Your task to perform on an android device: I want to know the care tips for this plant because I don't know how to take care of it, so get the plant care tips for Traveler's-palm plant from the LeafSnap app.
Image 0: 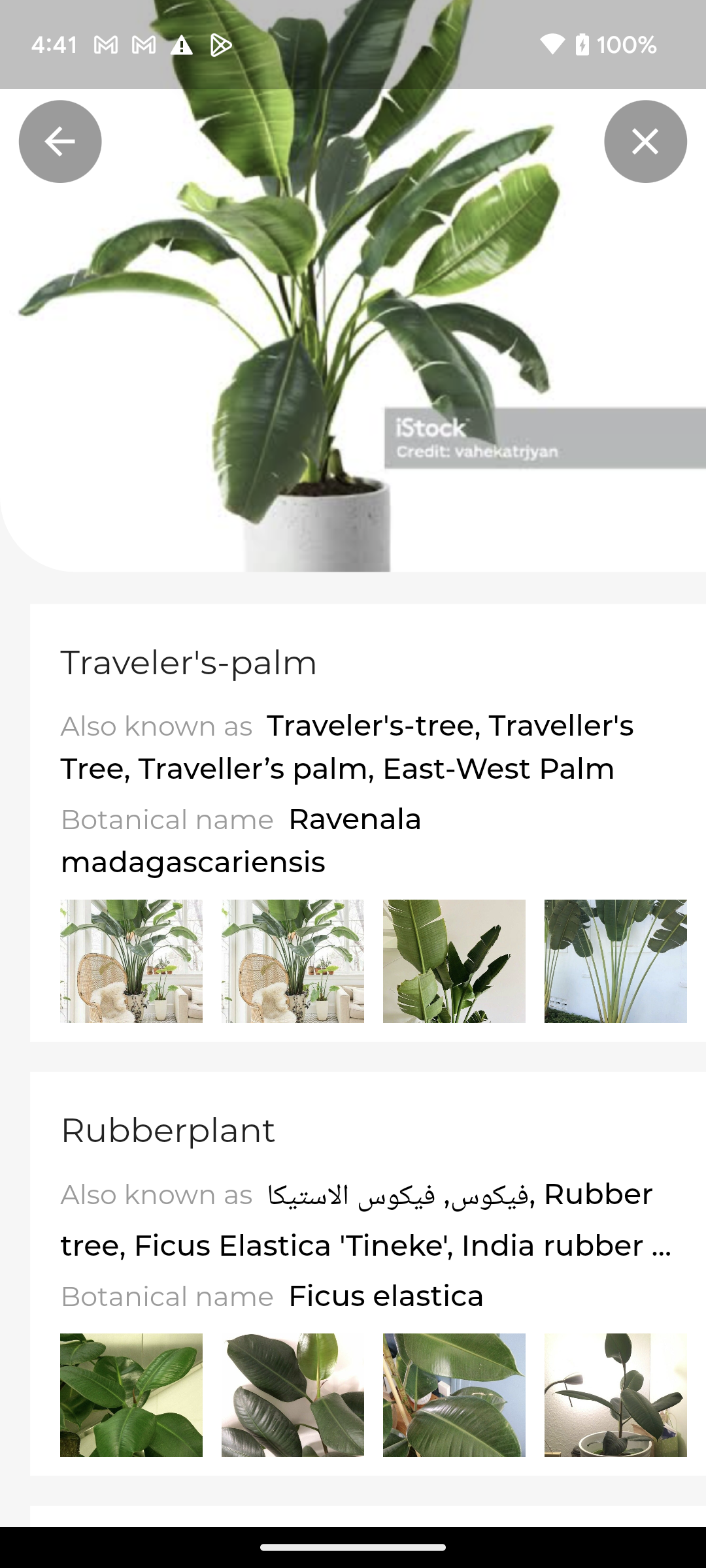
Click on the Traveler's-palm plant to view the care option of this plant.
Step 0: click (367, 823)
Image 1: 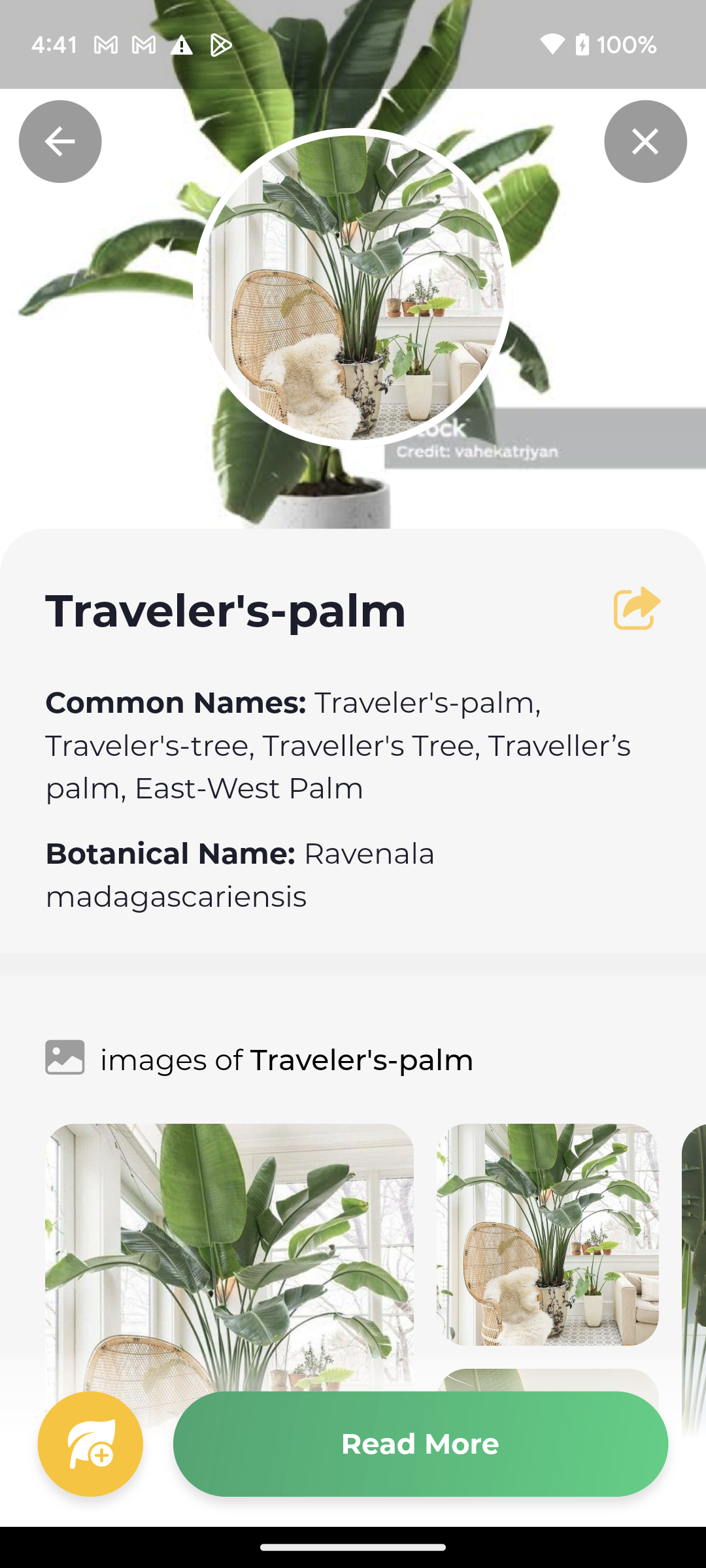
Click on the Read More button to view the care option of this plant.
Step 1: click (420, 1444)
Image 2: 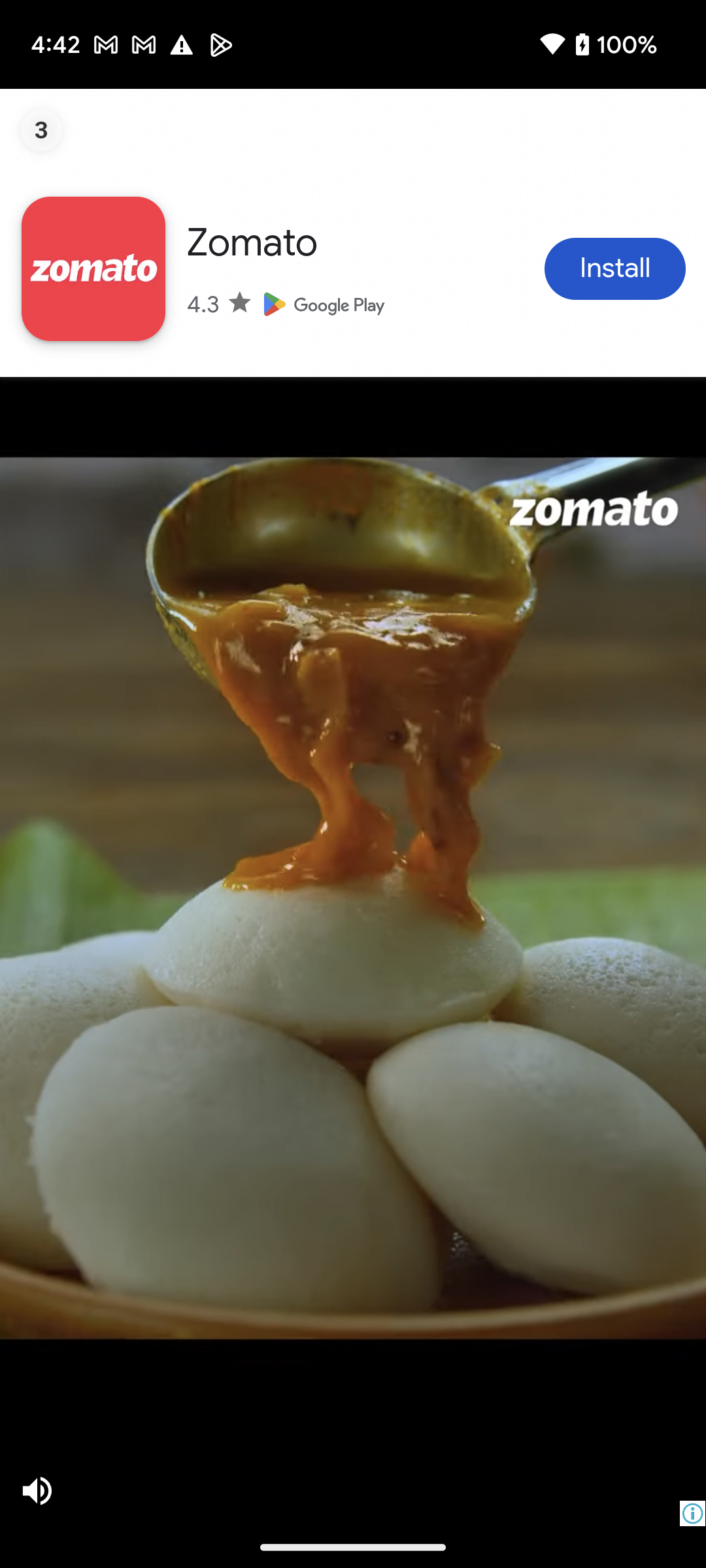
Click on the Read More button to view the care option of this plant.
Step 2: wait
Image 3: 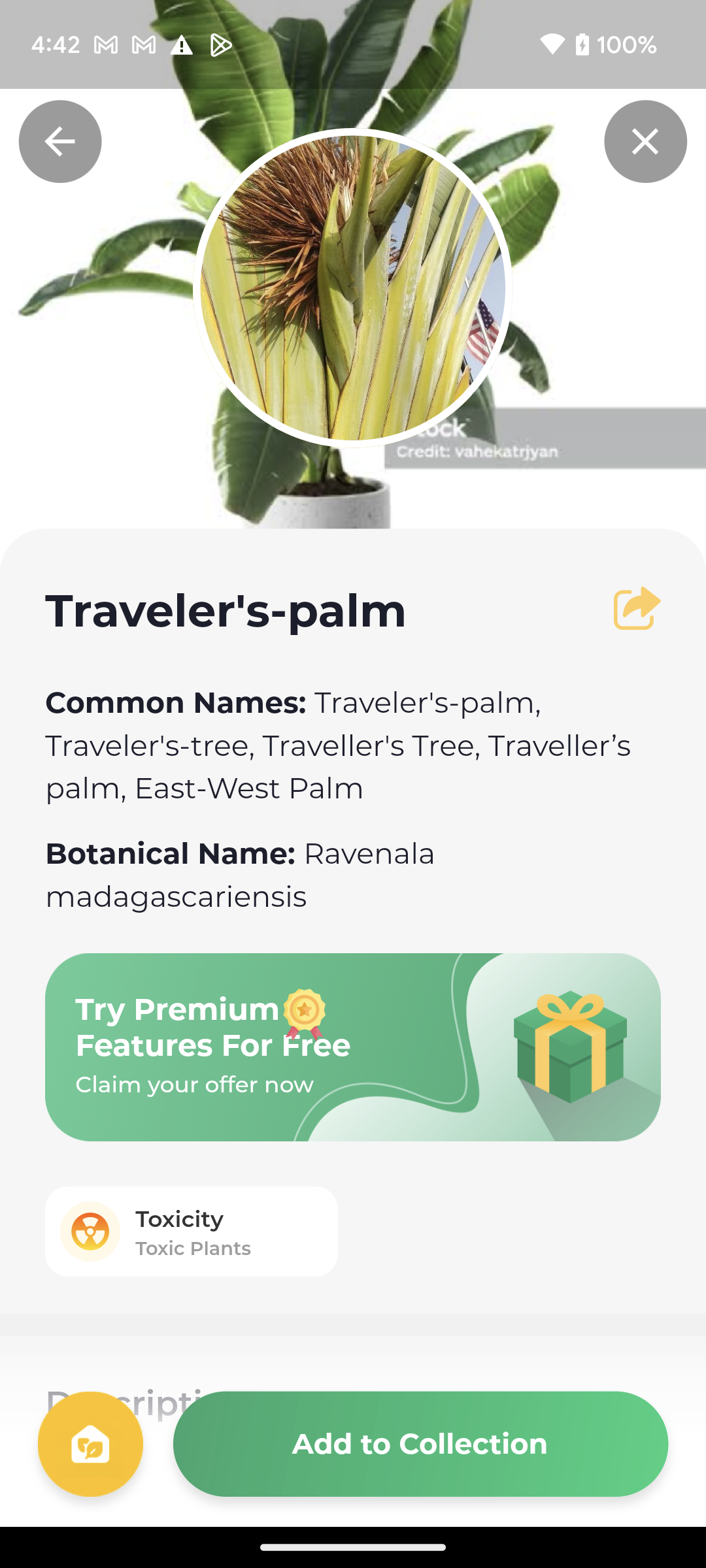
Scroll down to view the care option of this plant.
Step 3: scroll down
Image 4: 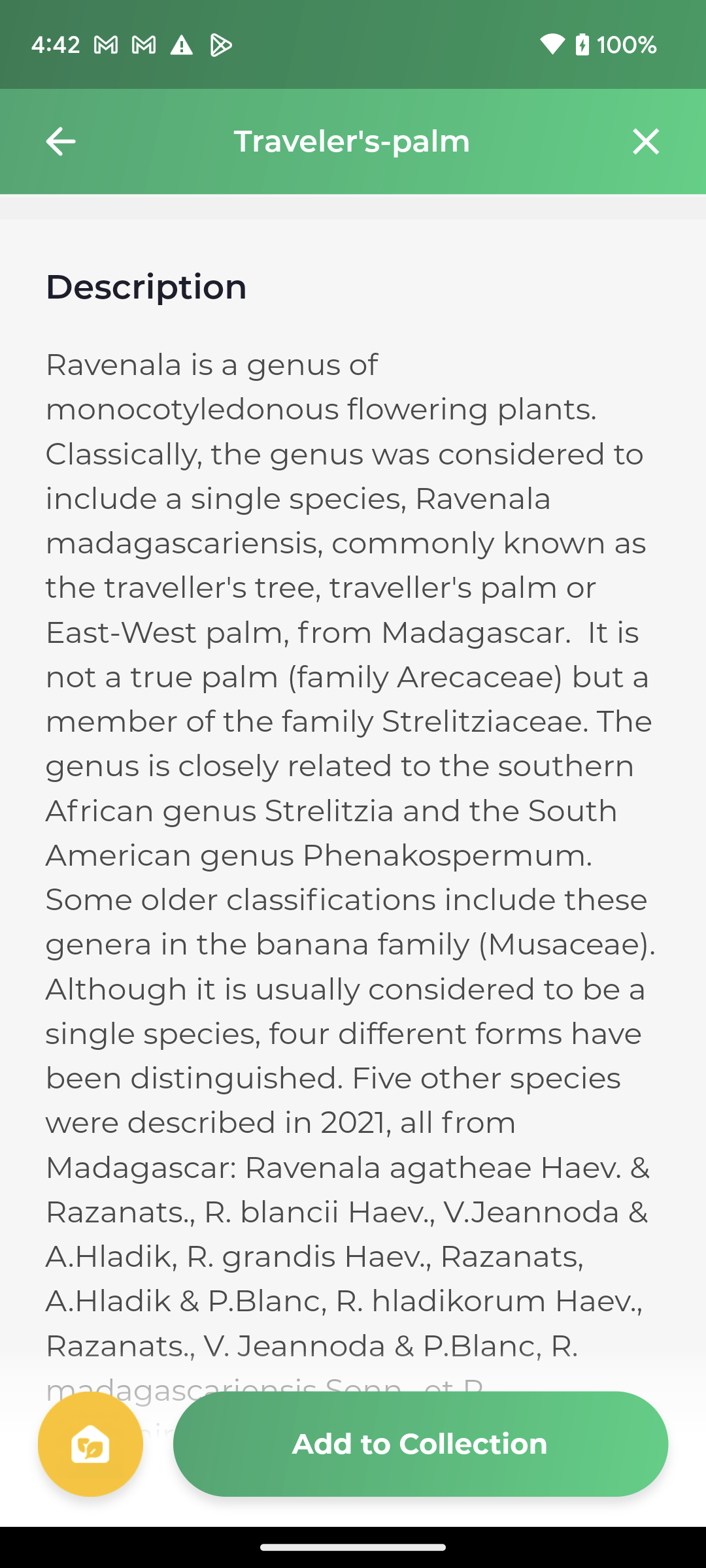
Scroll down to view the care option of this plant.
Step 4: scroll down
Image 6: 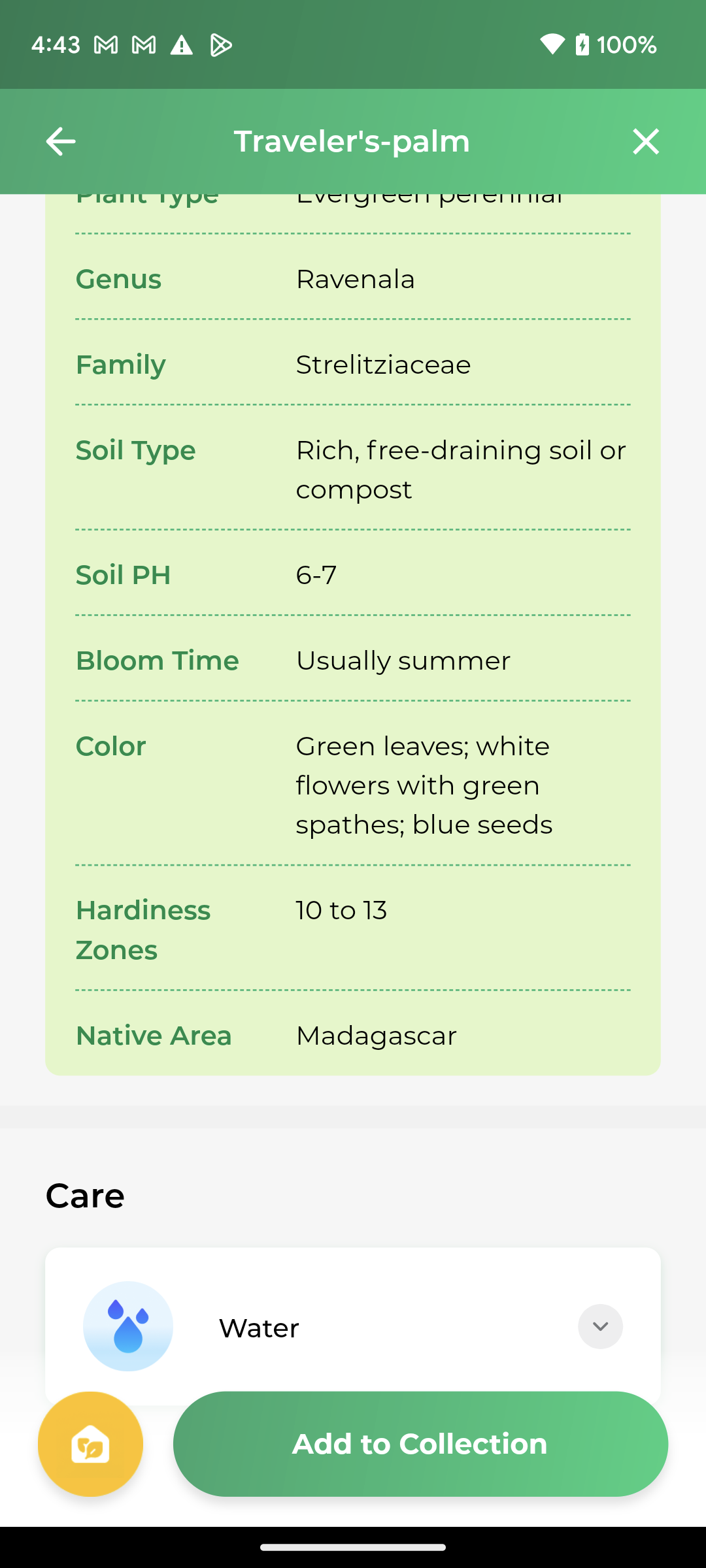
Scroll down to view the care option of this plant.
Step 6: scroll down